Your task to perform on an android device: As I've been looking for a car, I'd want to browse through the Car Trade app for a mercedez benz car.
Image 0: 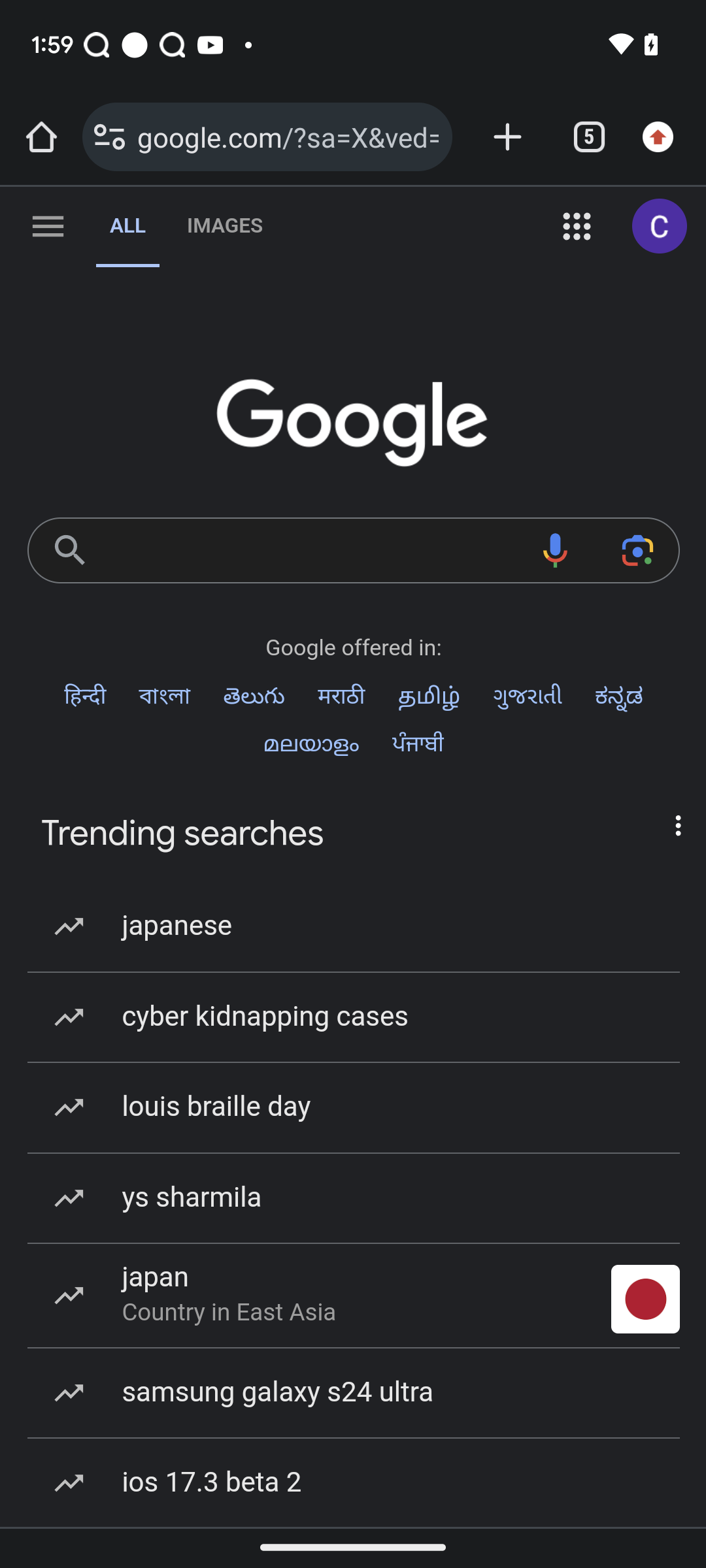
Open car trade app
Step 0: open app "CarTrade | Used Cars, New Cars"
Image 1: 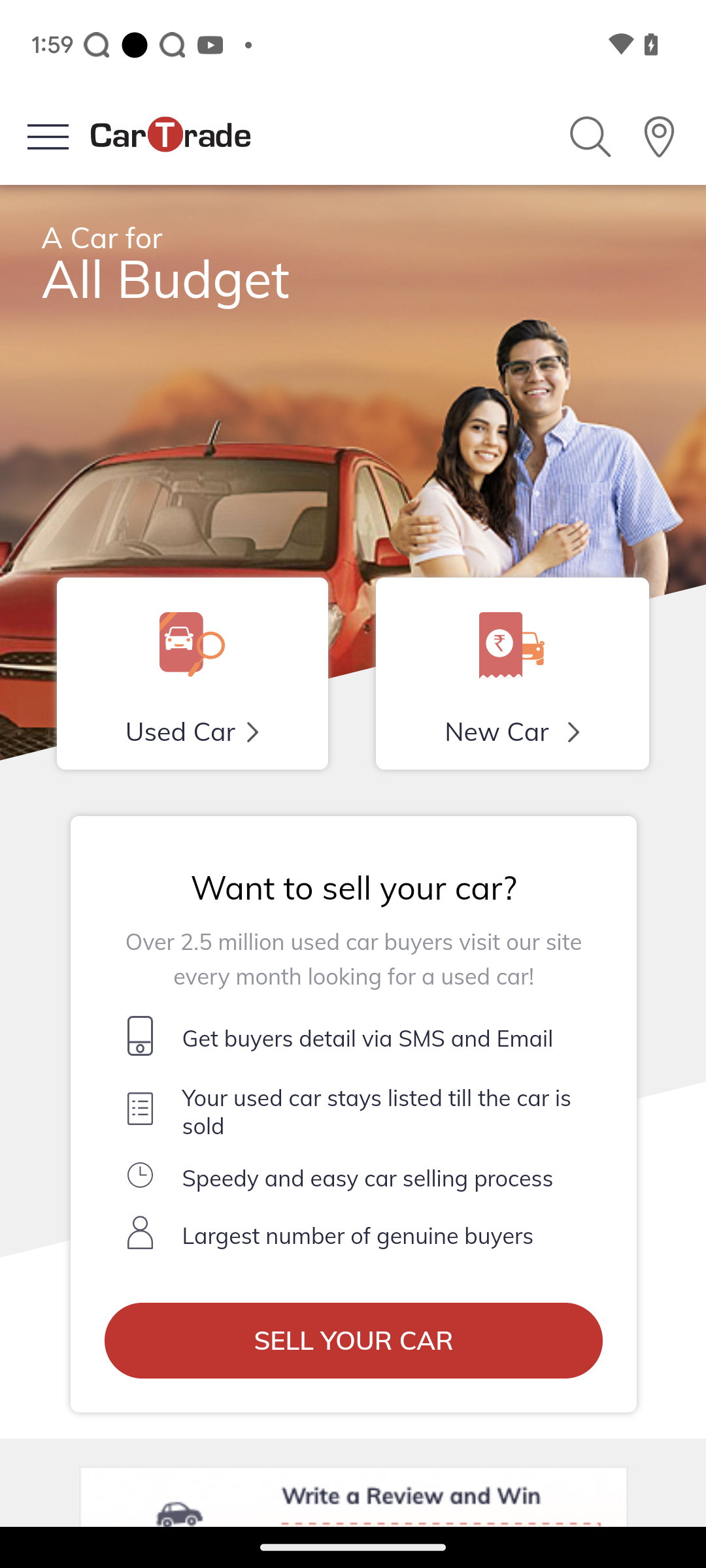
click on the search icon at the top right of the screen
Step 1: click (354, 808)
Image 2: 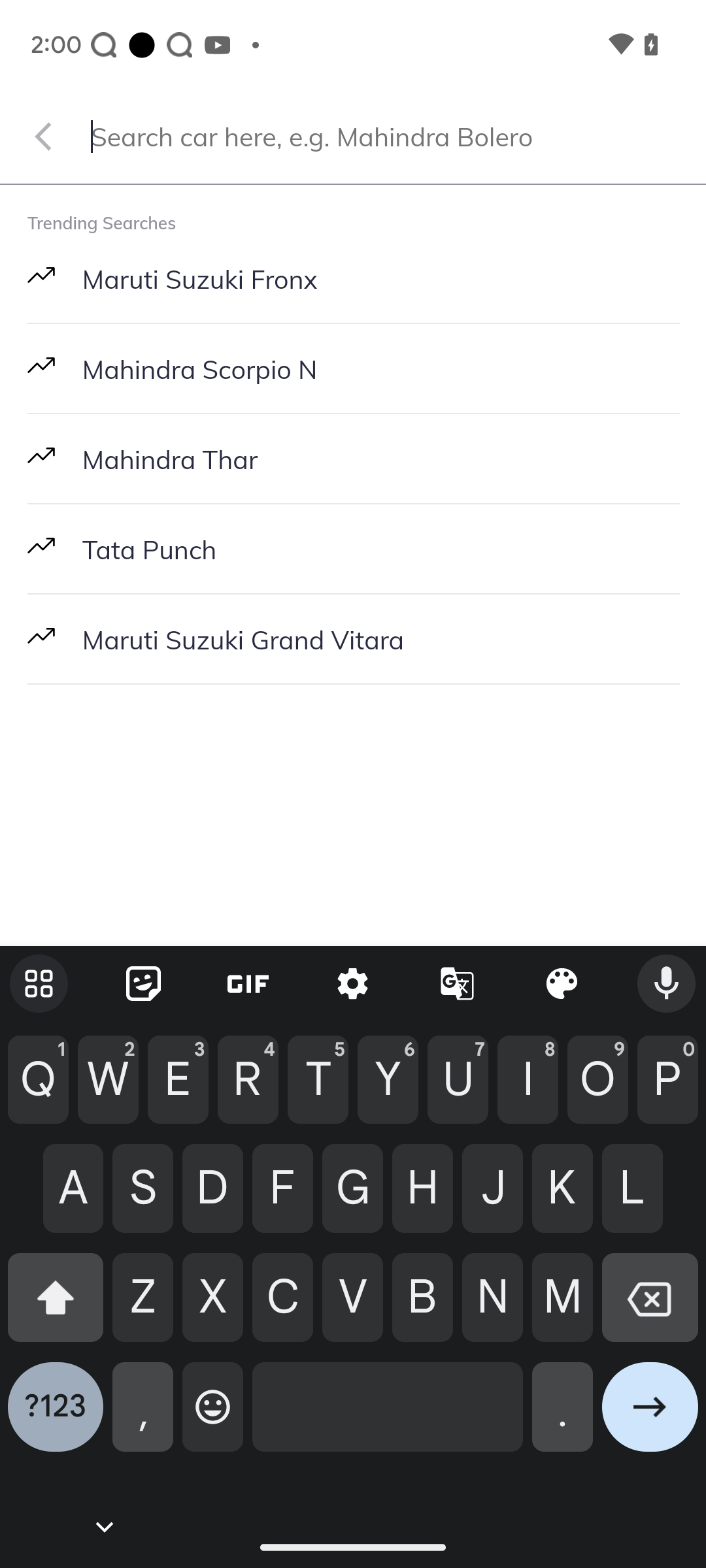
Enter mercedes benz in the search textbox
Step 2: type "mercedes benz"
Image 3: 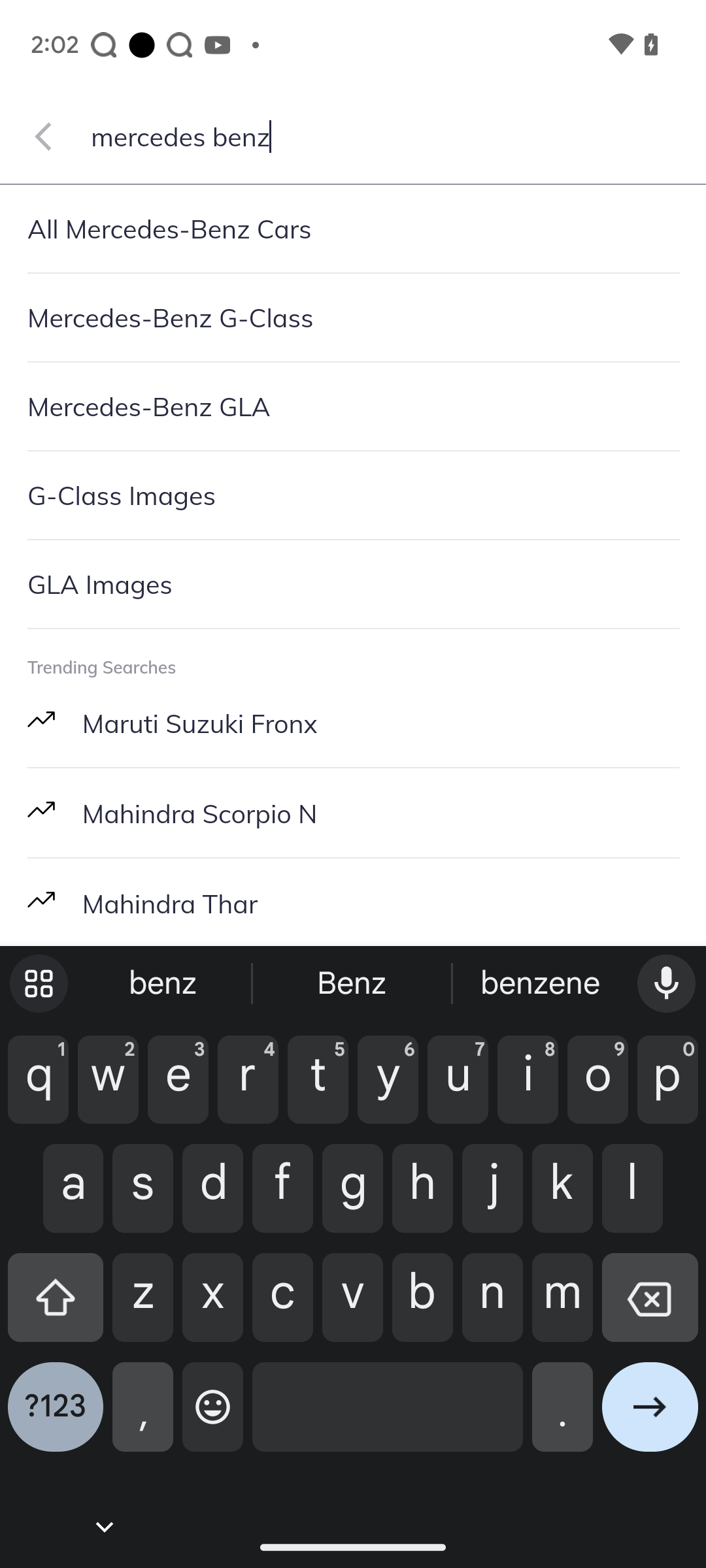
click on the first search result
Step 3: click (101, 237)